Your task to perform on an android device: I'd like to bookmark Hakki Yilmaz's Women in Islam in the Google Play Books app. 
Image 0: 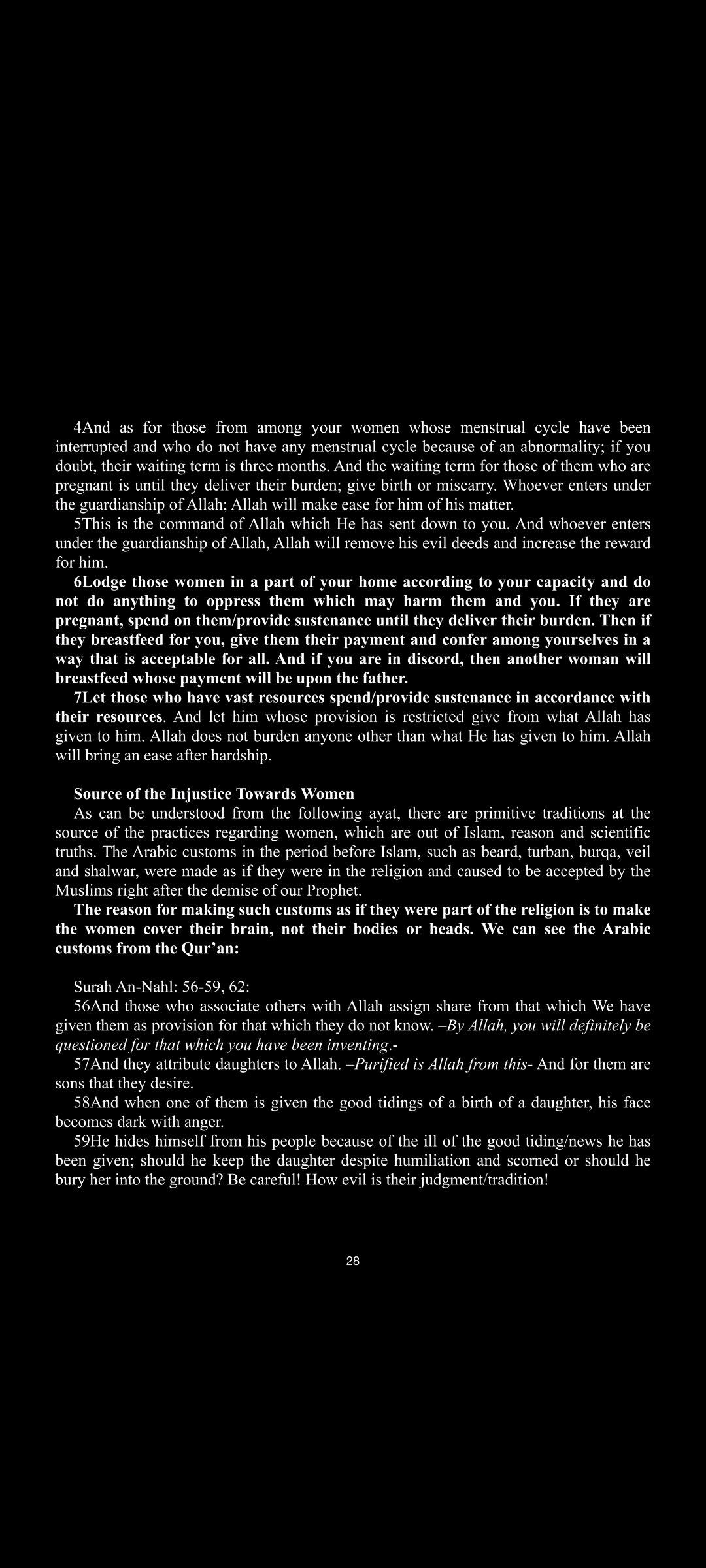
Click on the screen
Step 0: click (353, 828)
Image 1: 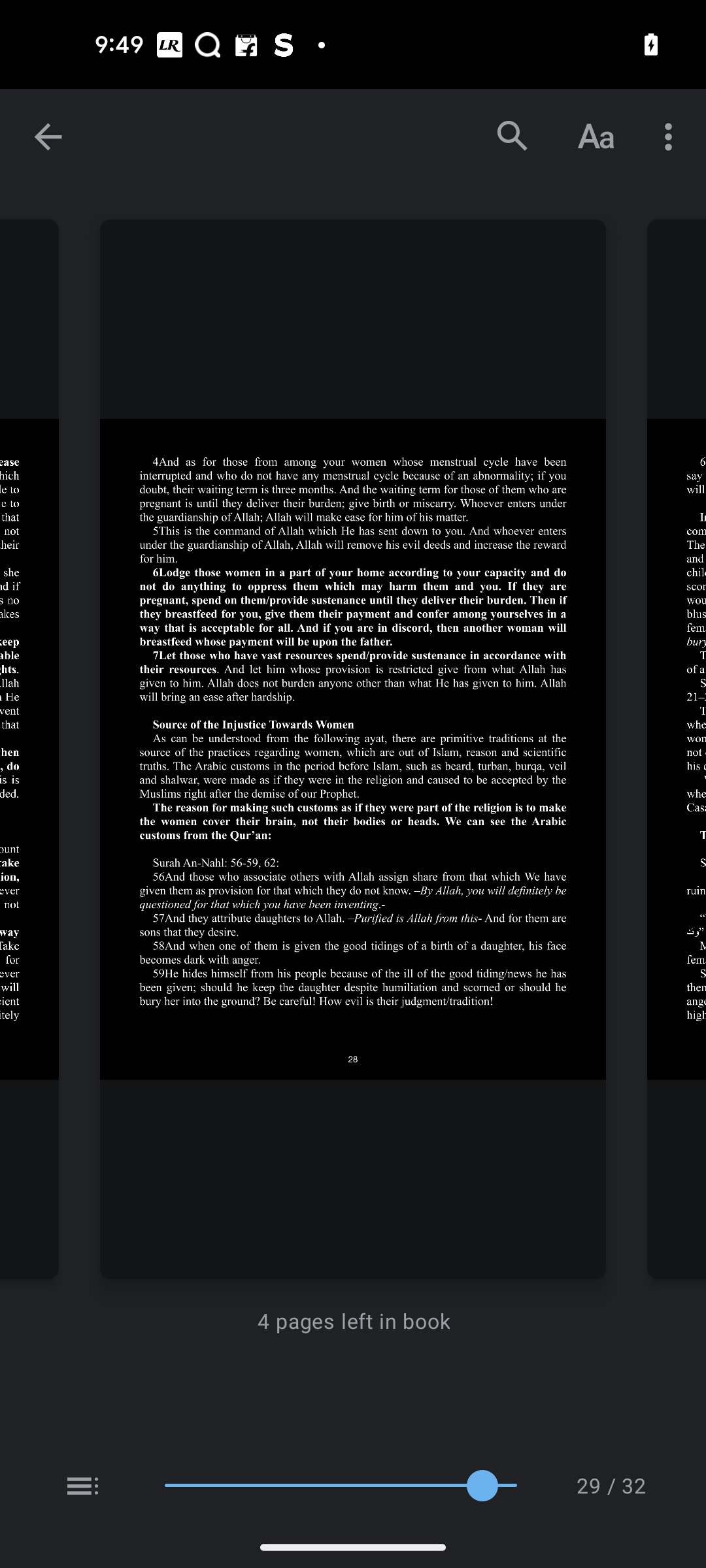
Click on the three dots at the top right corner of the screen
Step 1: click (671, 137)
Image 2: 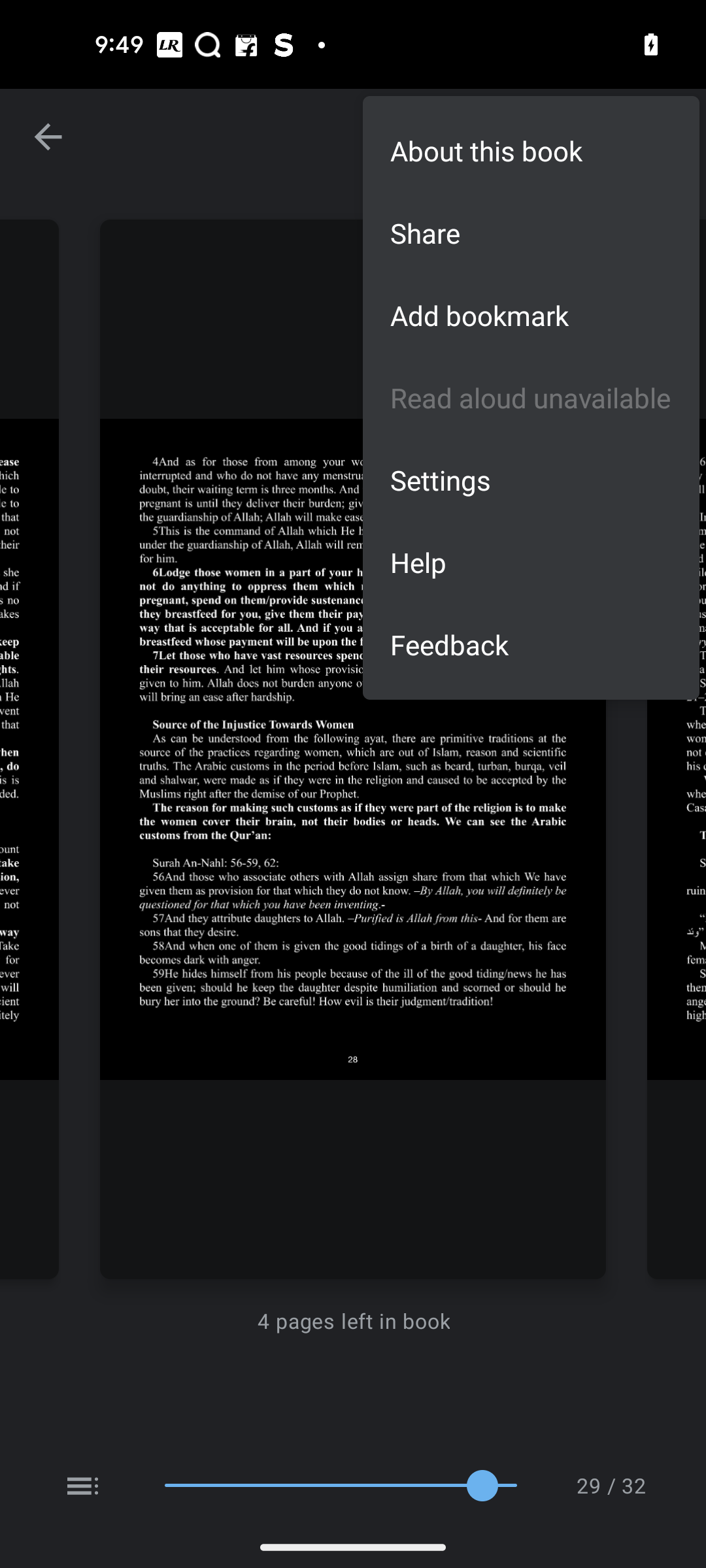
Click on the Add bookmark option
Step 2: click (531, 315)